Your task to perform on an android device: I want to check the review of Nike men's Revolution 5 running shoes
Image 0: 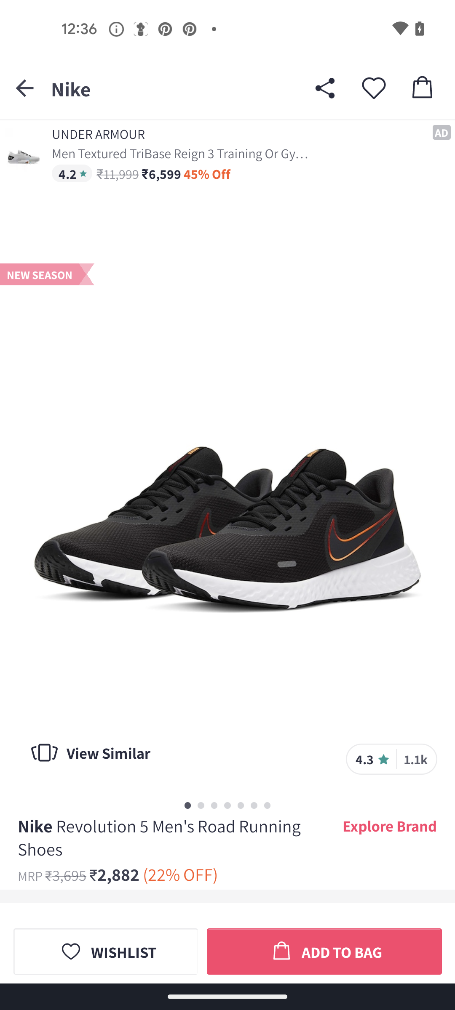
swipe up for the reviews
Step 0: scroll down
Image 1: 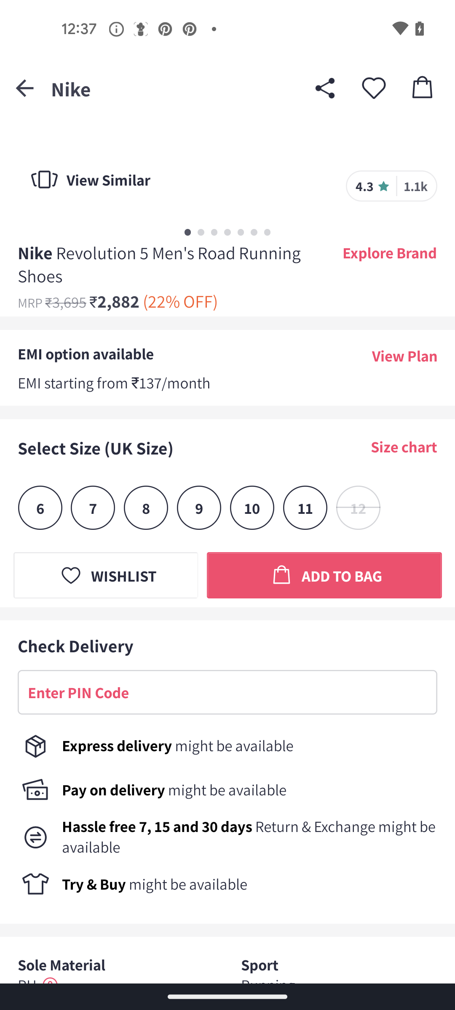
swipe up for the reviews
Step 1: scroll down
Image 2: 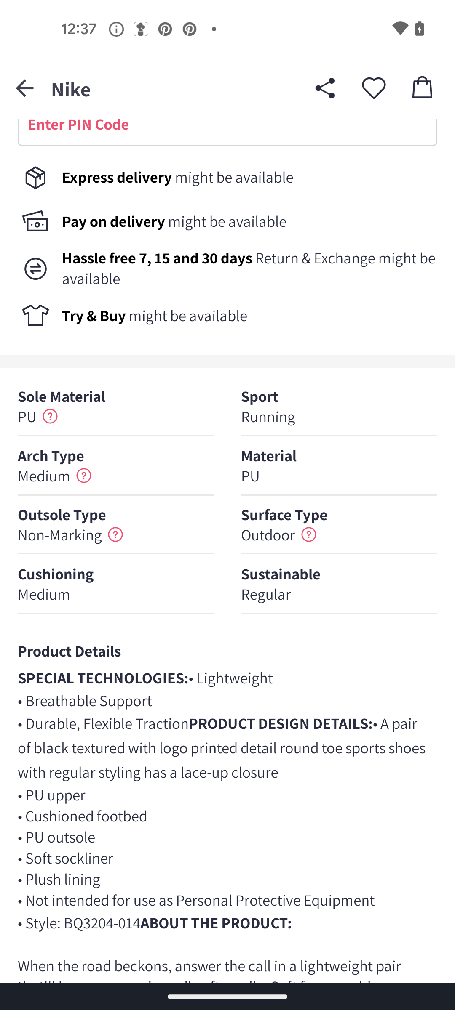
swipe up for the reviews
Step 2: scroll down
Image 3: 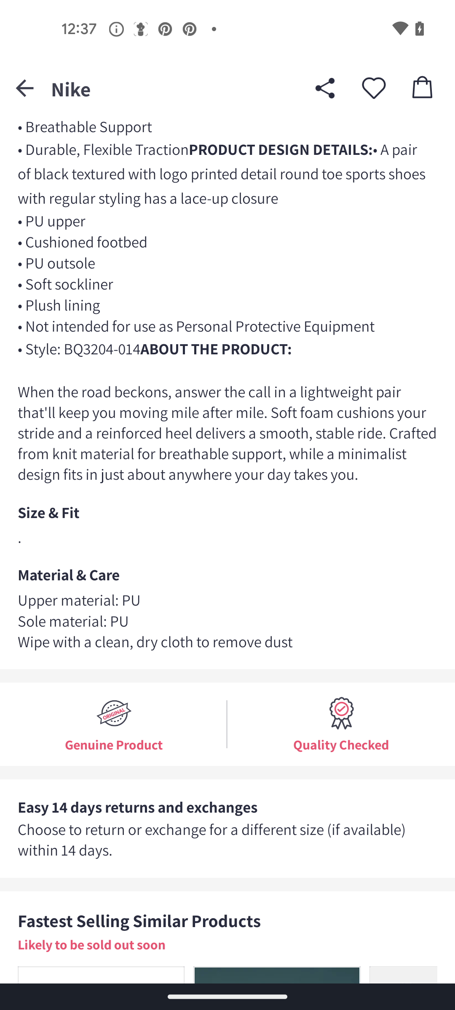
swipe up for the reviews
Step 3: scroll down
Image 4: 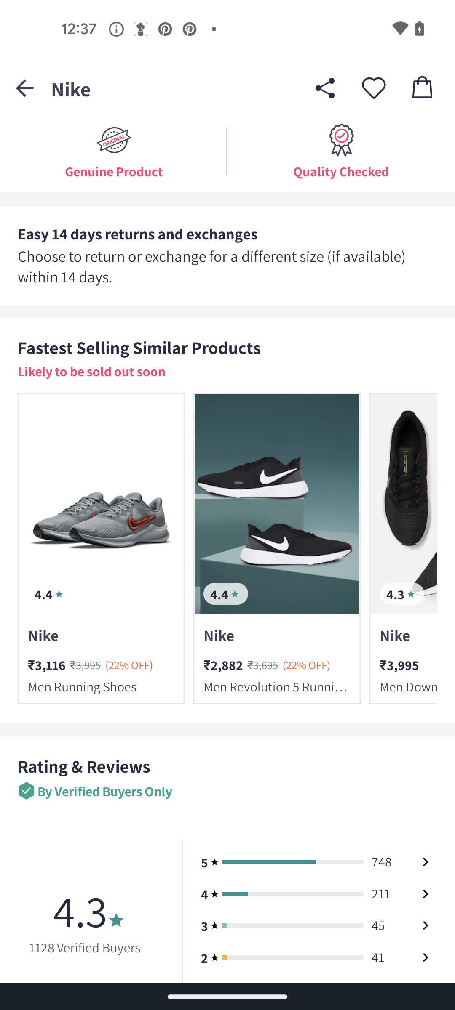
swipe up for the reviews
Step 4: scroll down